Your task to perform on an android device: Save the Barstow women's solid bomber jacket on the flipkart.
Image 0: 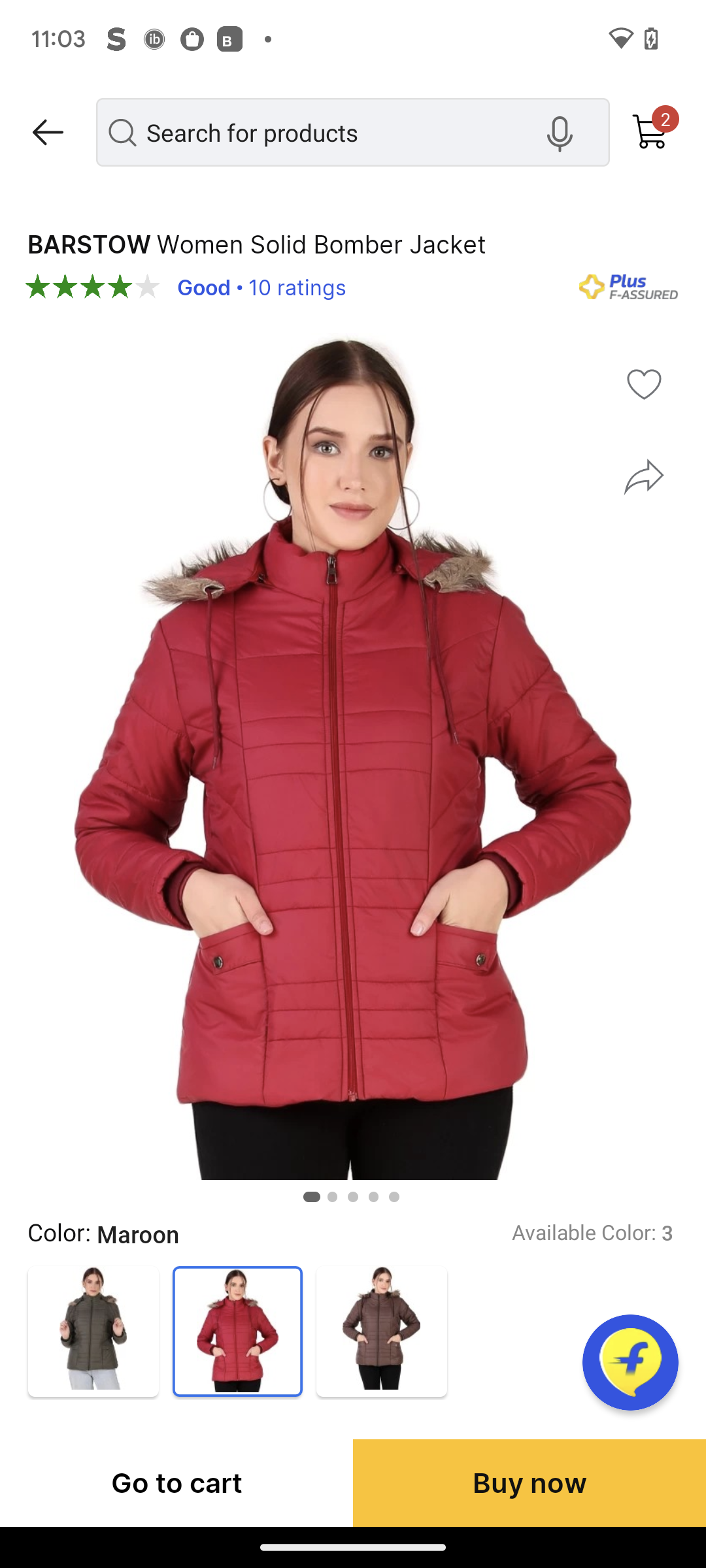
Click on the cart icon at the top right corner of the screen.
Step 0: click (643, 135)
Image 1: 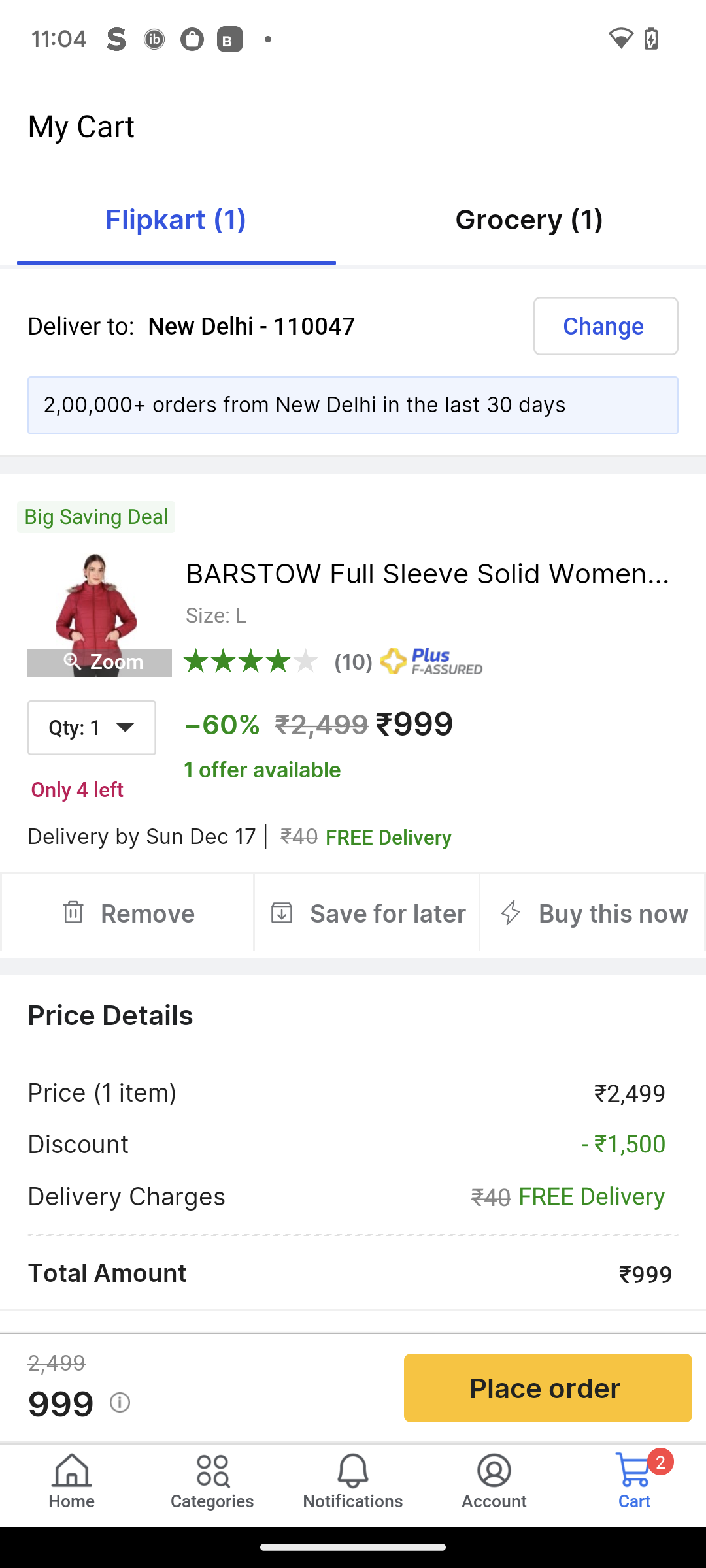
Click on save for later in the middle of the screen.
Step 1: click (387, 913)